Your task to perform on an android device: Open the Eurostar app,Search the train from Lille Europe to Brussels-Midi/Zuid on 17 August at 11:31 am
Image 0: 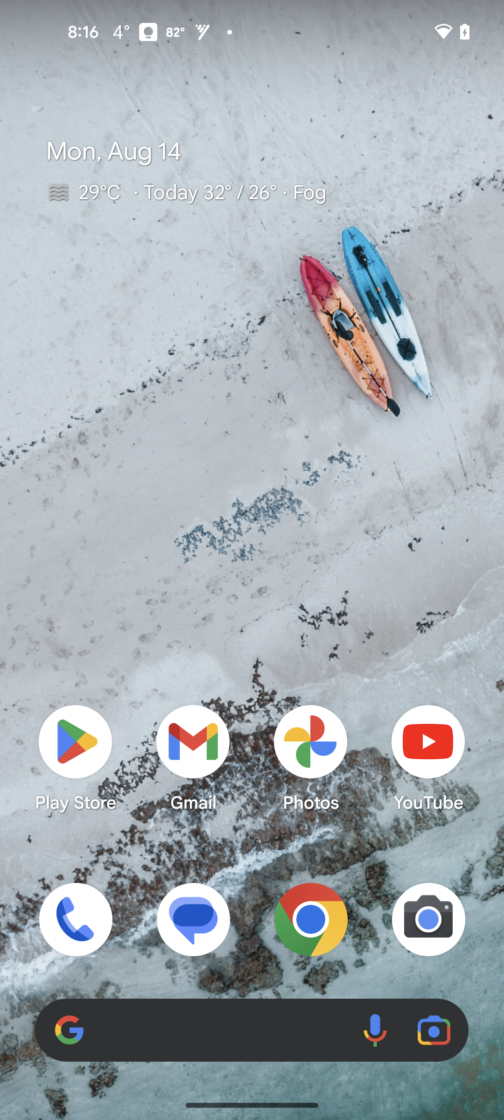
Open the Eurostar app
Step 0: open app "Eurostar"
Image 1: 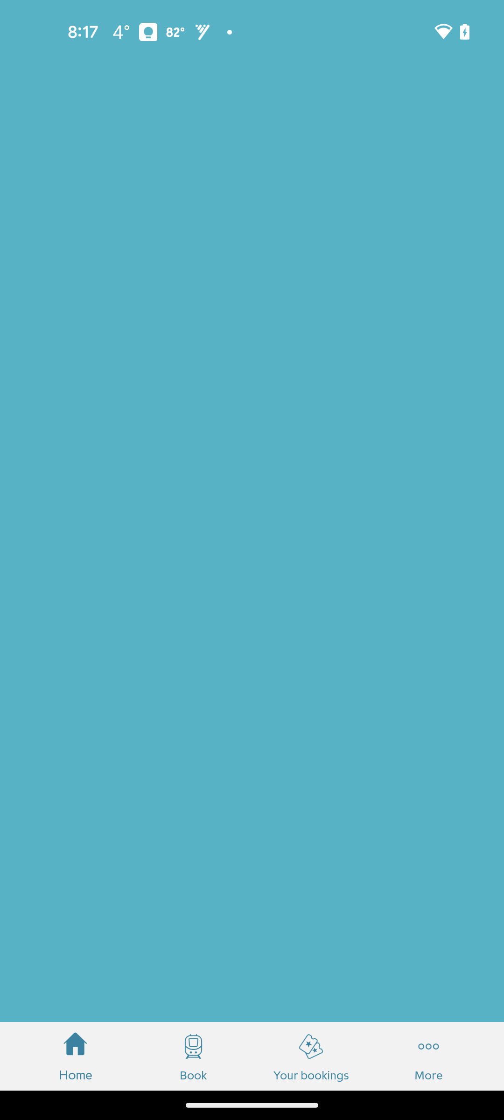
Open the Eurostar app
Step 1: wait
Image 2: 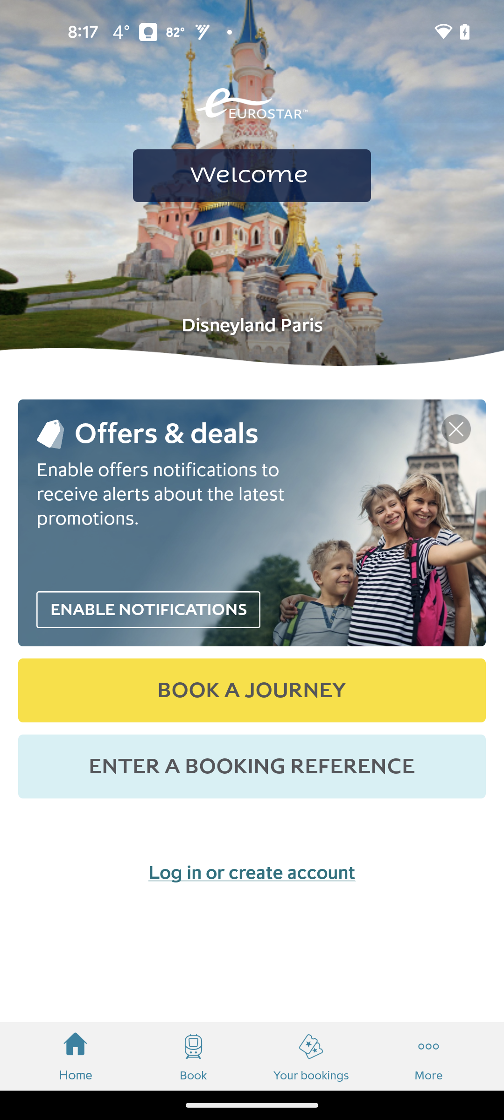
Click on BOOK A JOURNEY button
Step 2: click (251, 690)
Image 3: 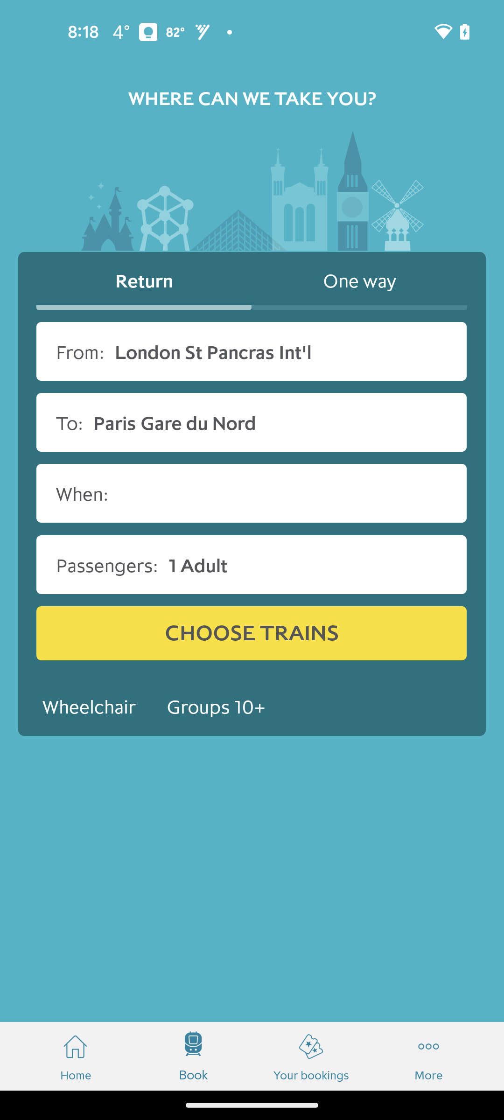
Click on the One Way tab
Step 3: click (359, 280)
Image 4: 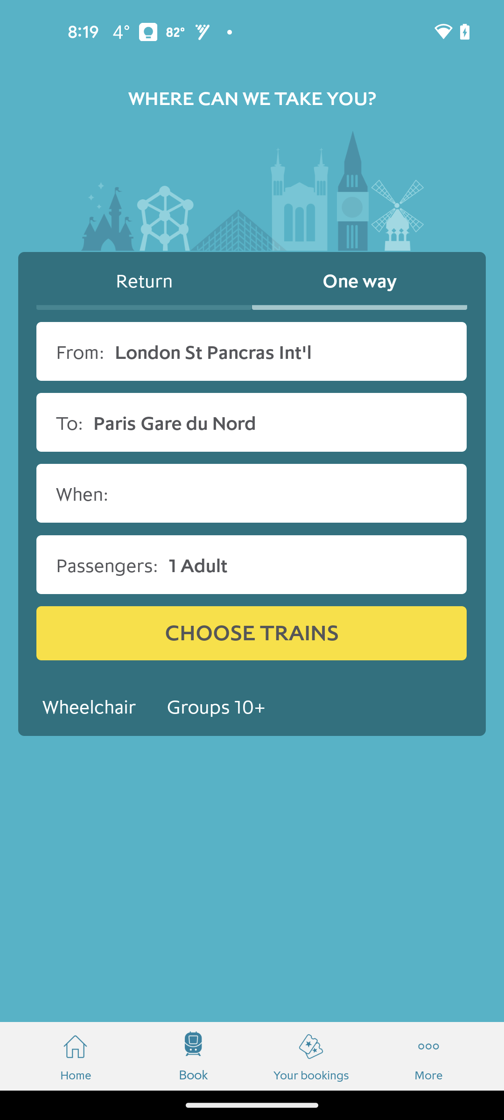
Click on the From section
Step 4: click (208, 351)
Image 5: 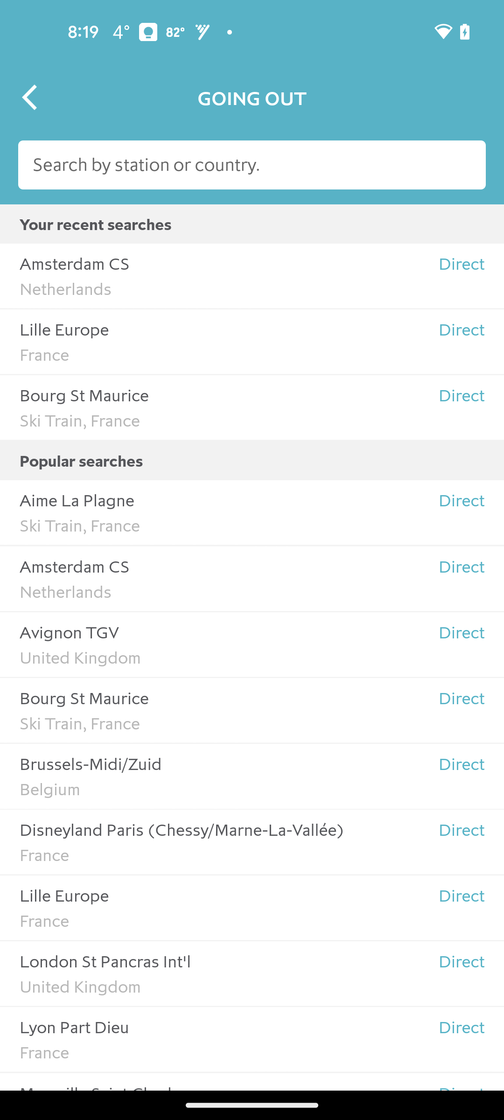
Click on the GOING OUT Search bar
Step 5: click (252, 165)
Image 6: 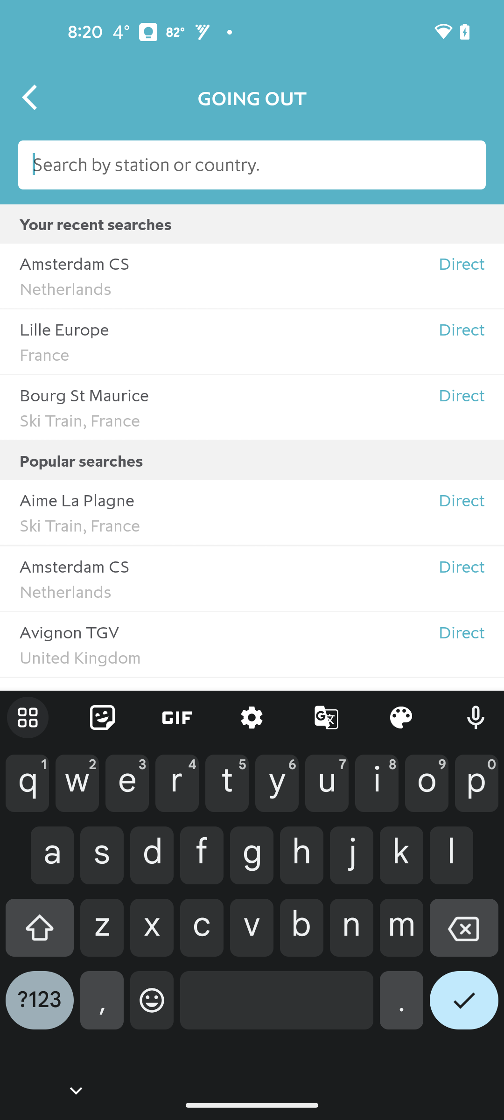
Type Lille Europe
Step 6: type "Lille Europe"
Image 8: 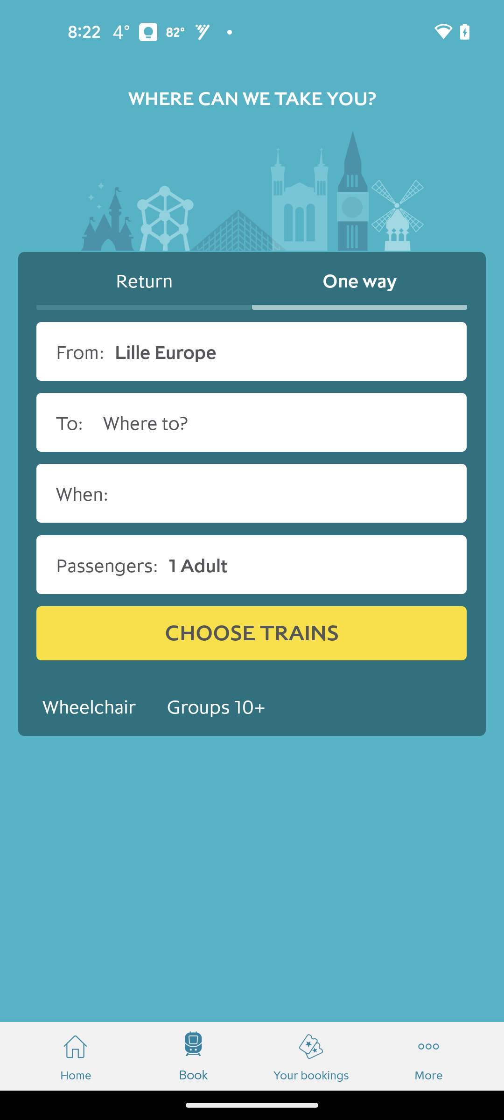
Click on the To section
Step 8: click (275, 422)
Image 9: 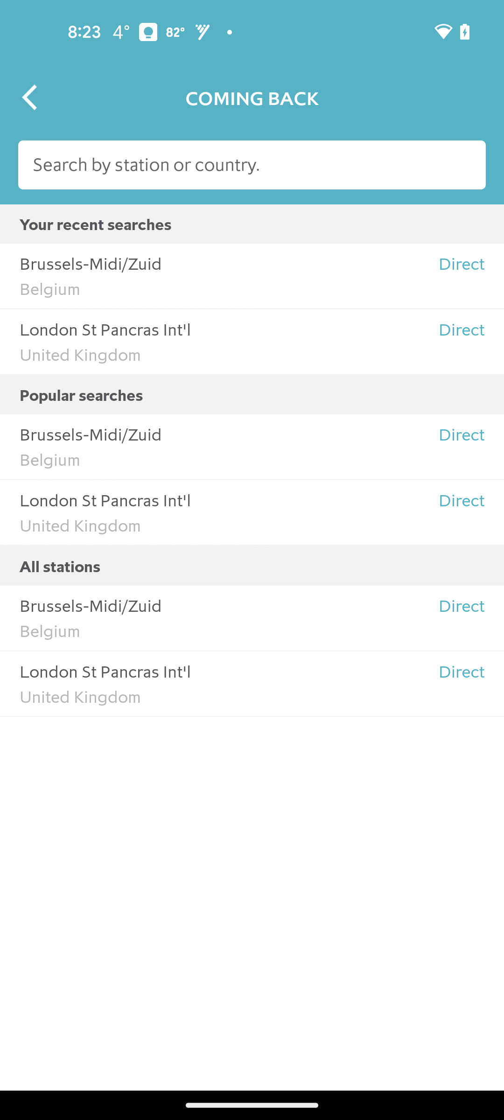
Click on the COMING BACK search bar
Step 9: click (252, 165)
Image 10: 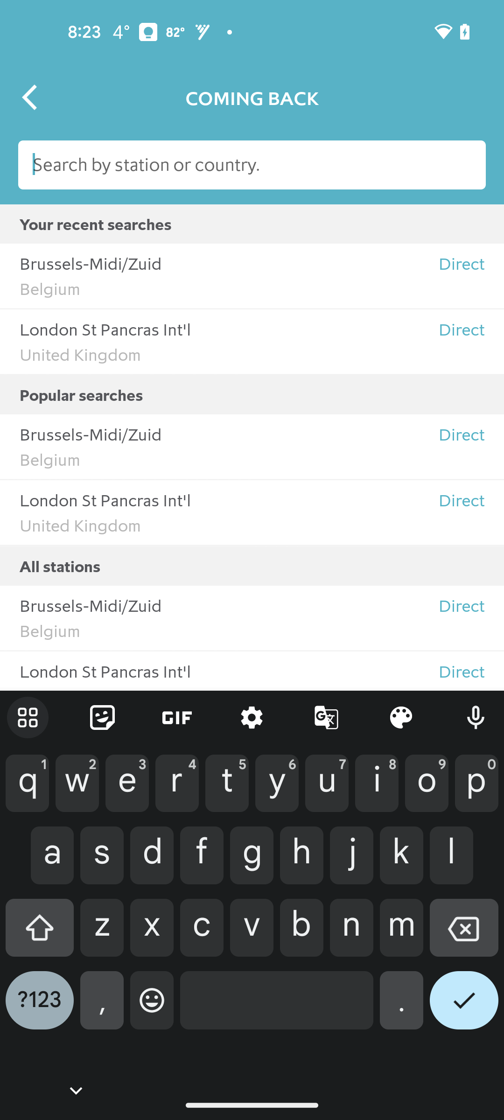
Type Brussels-Midi/Zuid
Step 10: type "Brussels-Midi/Zuid"
Image 11: 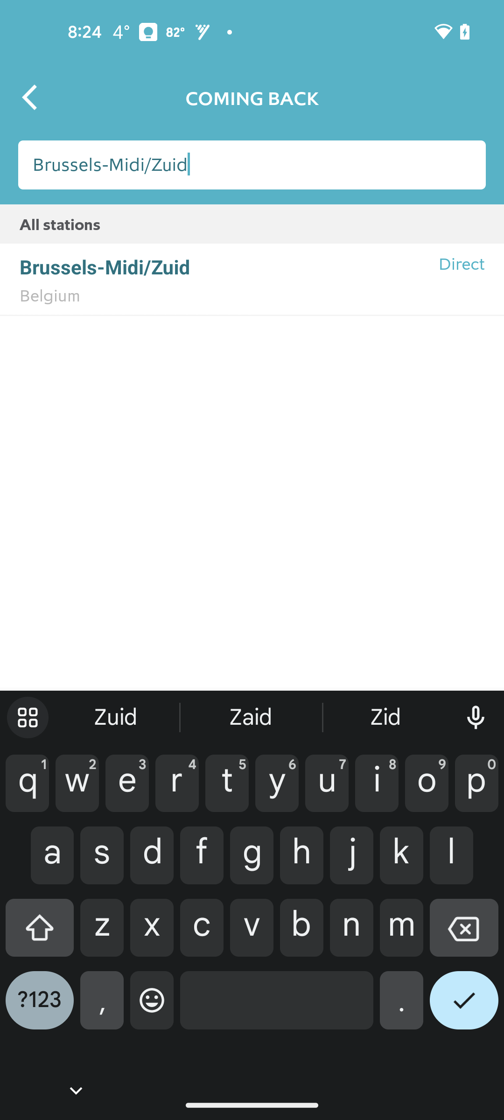
Click on the first search result
Step 11: click (229, 269)
Image 12: 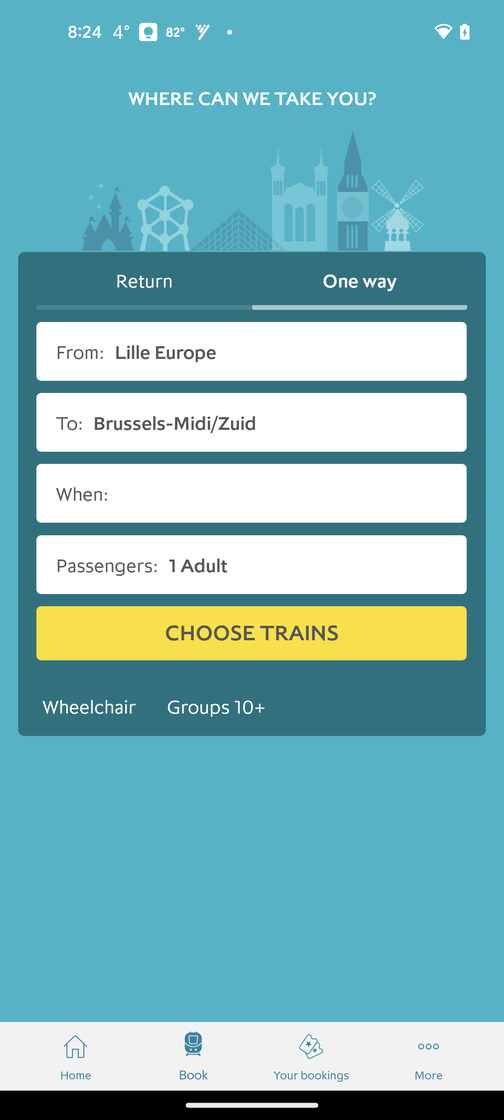
Click on the Date section
Step 12: click (251, 493)
Image 13: 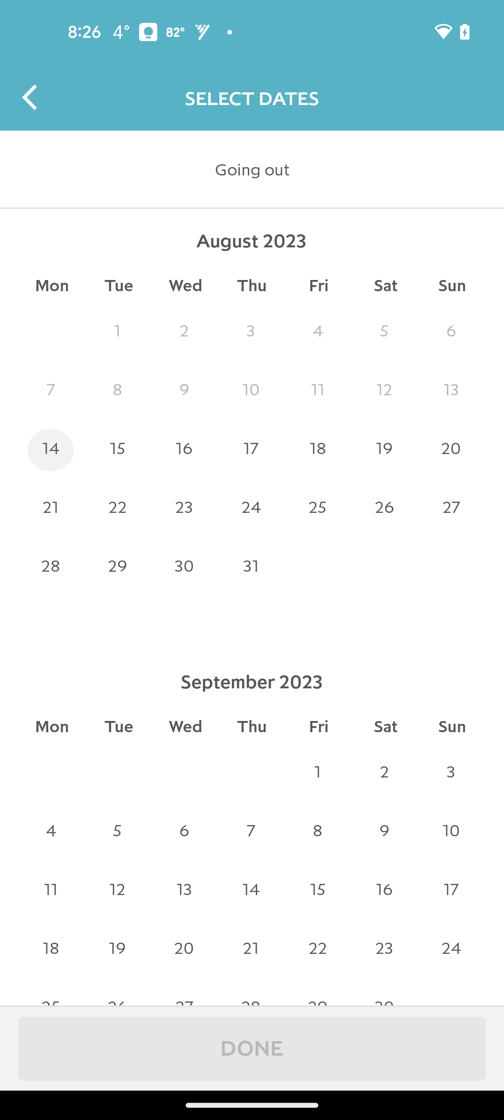
Click on the 17 August
Step 13: click (251, 448)
Image 14: 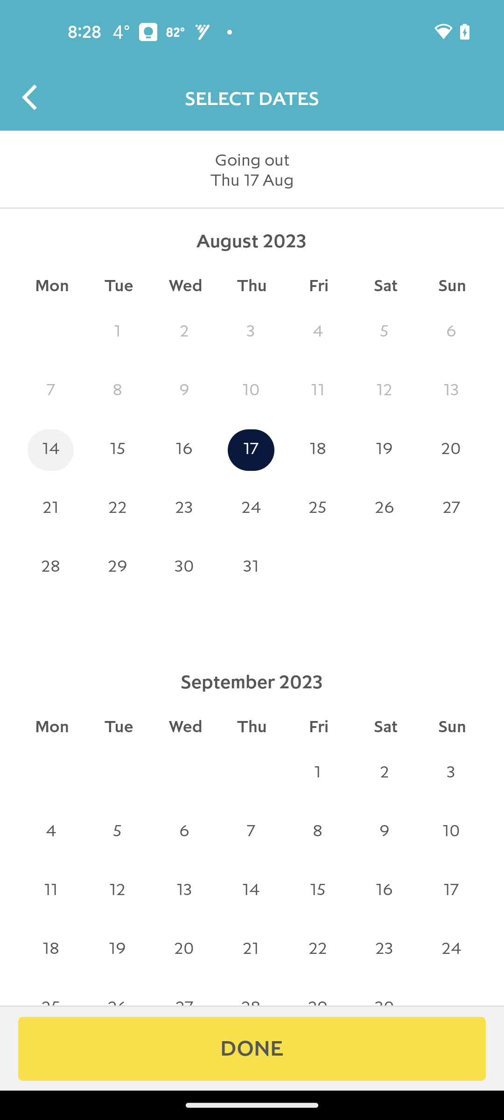
Click on the DONE button at the bottom
Step 14: click (251, 1049)
Image 15: 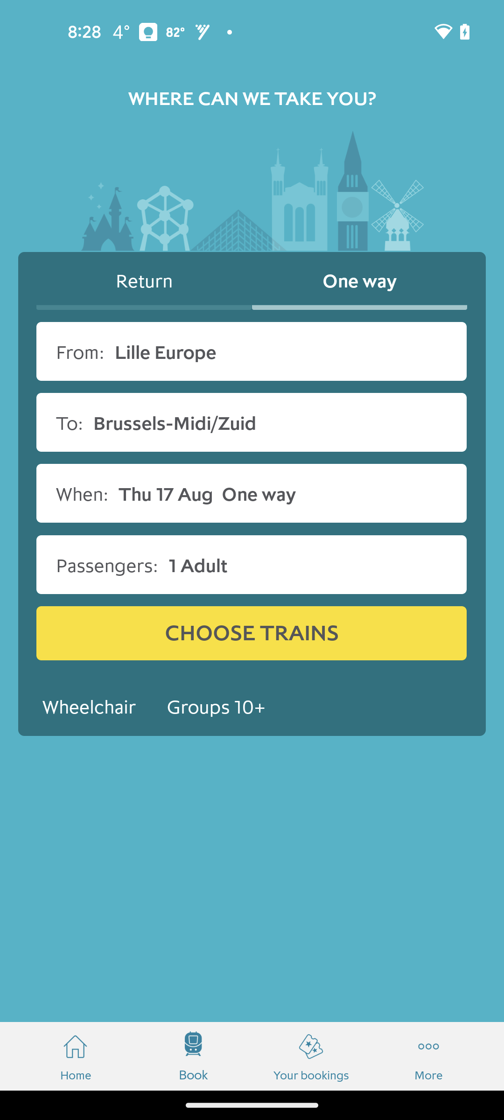
Click on the CHOOSE TRAINS button
Step 15: click (251, 633)
Image 16: 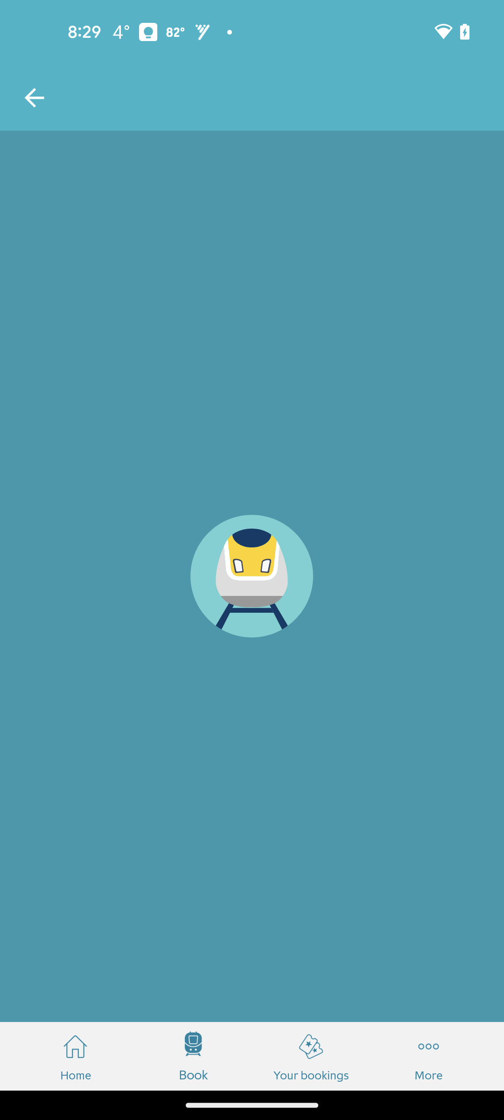
Click on the CHOOSE TRAINS button
Step 16: wait
Image 17: 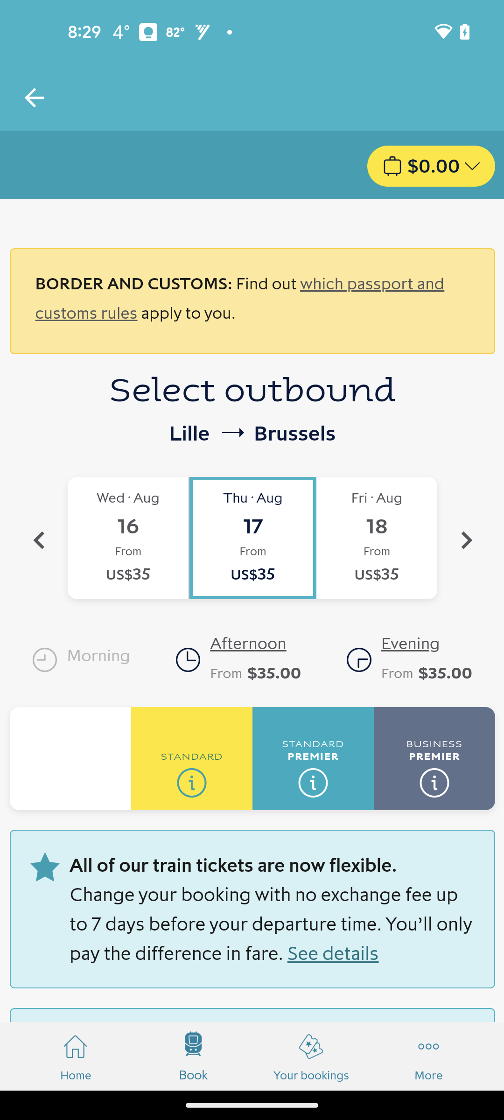
Scroll down to view train schedule 
Step 17: scroll down
Image 19: 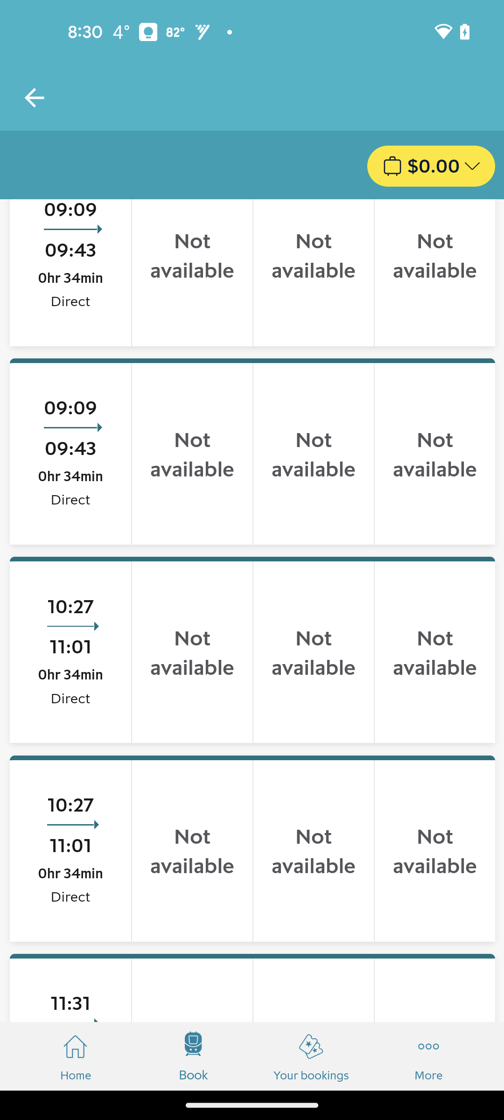
Scroll down to view train schedule 
Step 19: scroll down
Image 20: 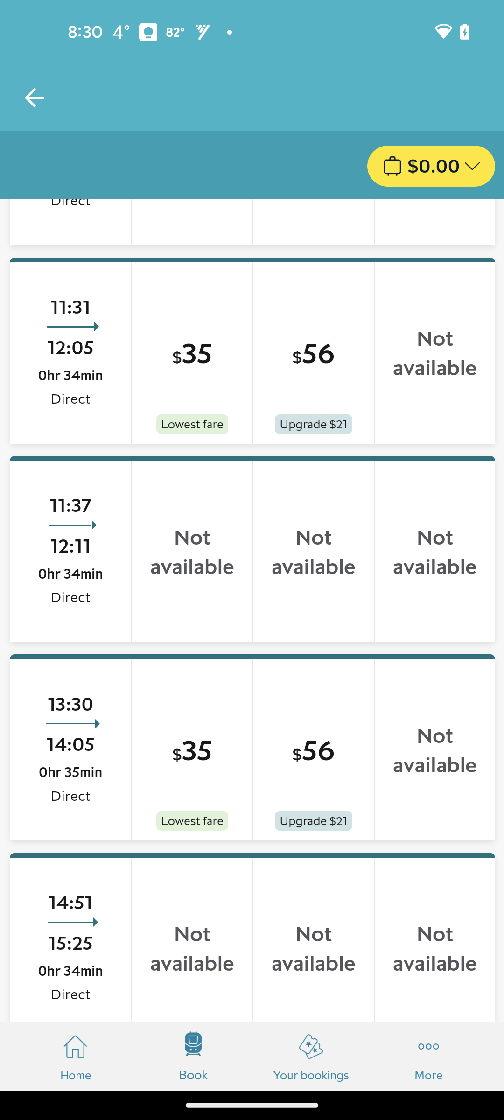
Click on the 11:31 am time schedule
Step 20: click (192, 350)